Your task to perform on an android device: I need to be sure of the product so I want to read the reviews of Rotary Hammer in the top-most hardware app.
Image 1: 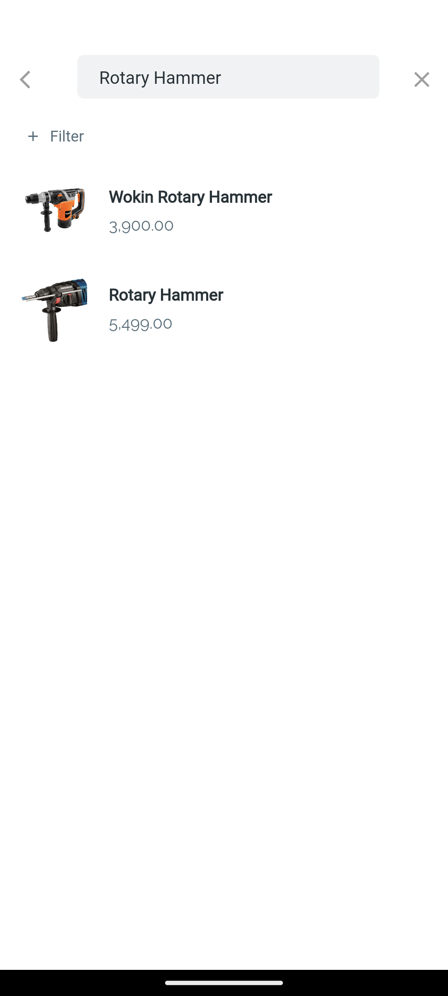
Click on the Rotary Hammer.
Step 1: click (224, 309)
Image 2: 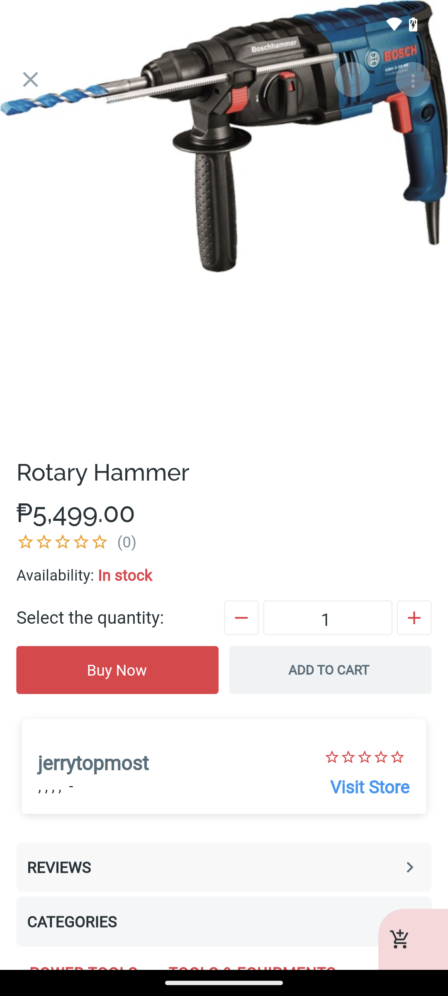
Click on the reviews button at the bottom.
Step 2: click (224, 868)